Your task to perform on an android device: I will snooze an upcoming alarm at 09:38 p.m. on the Google Clock app.
Image 0: 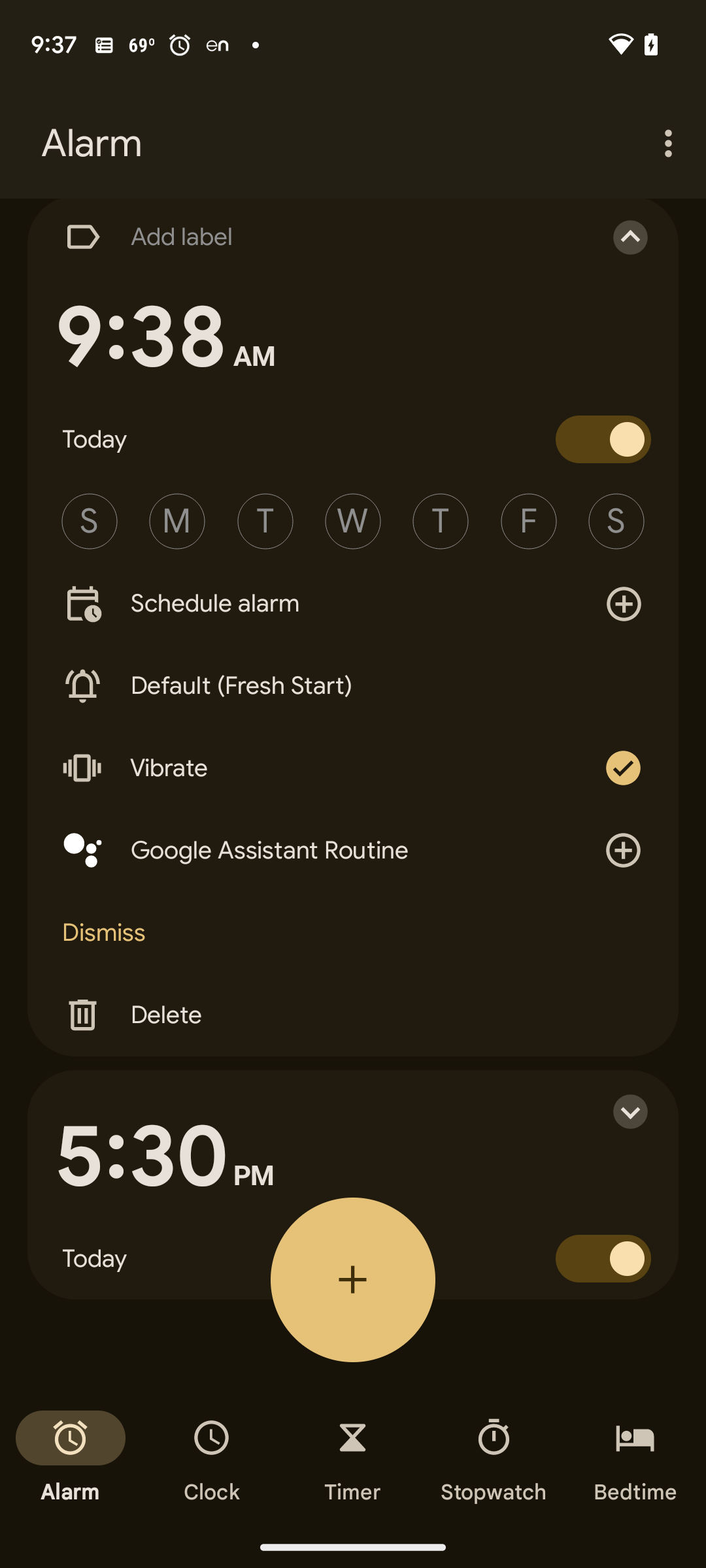
Click on the snooze button
Step 0: wait
Image 1: 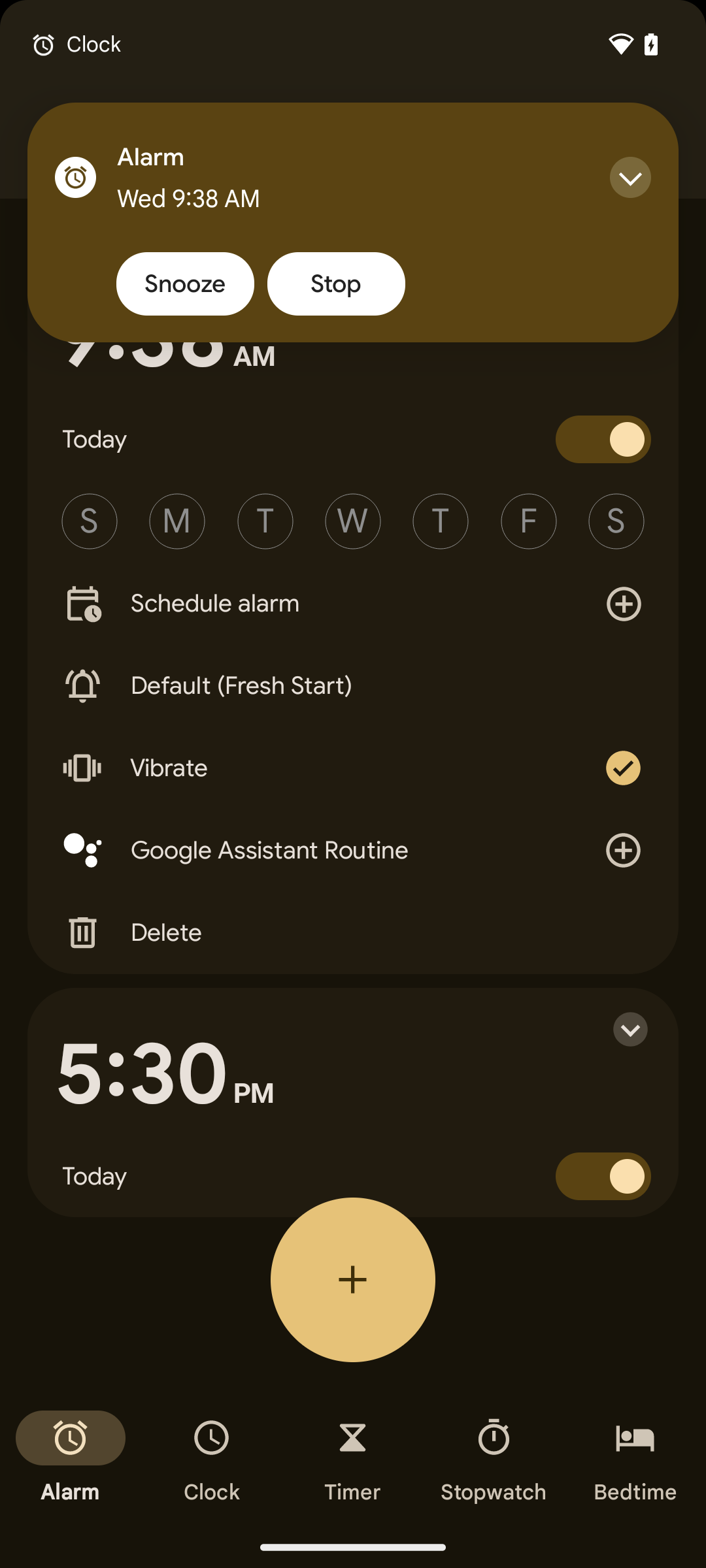
Click on the snooze button
Step 1: click (185, 284)